Your task to perform on an android device: In the Dookanti app, add the Siniora Chicken Burger 6Pcs to the cart.
Image 0: 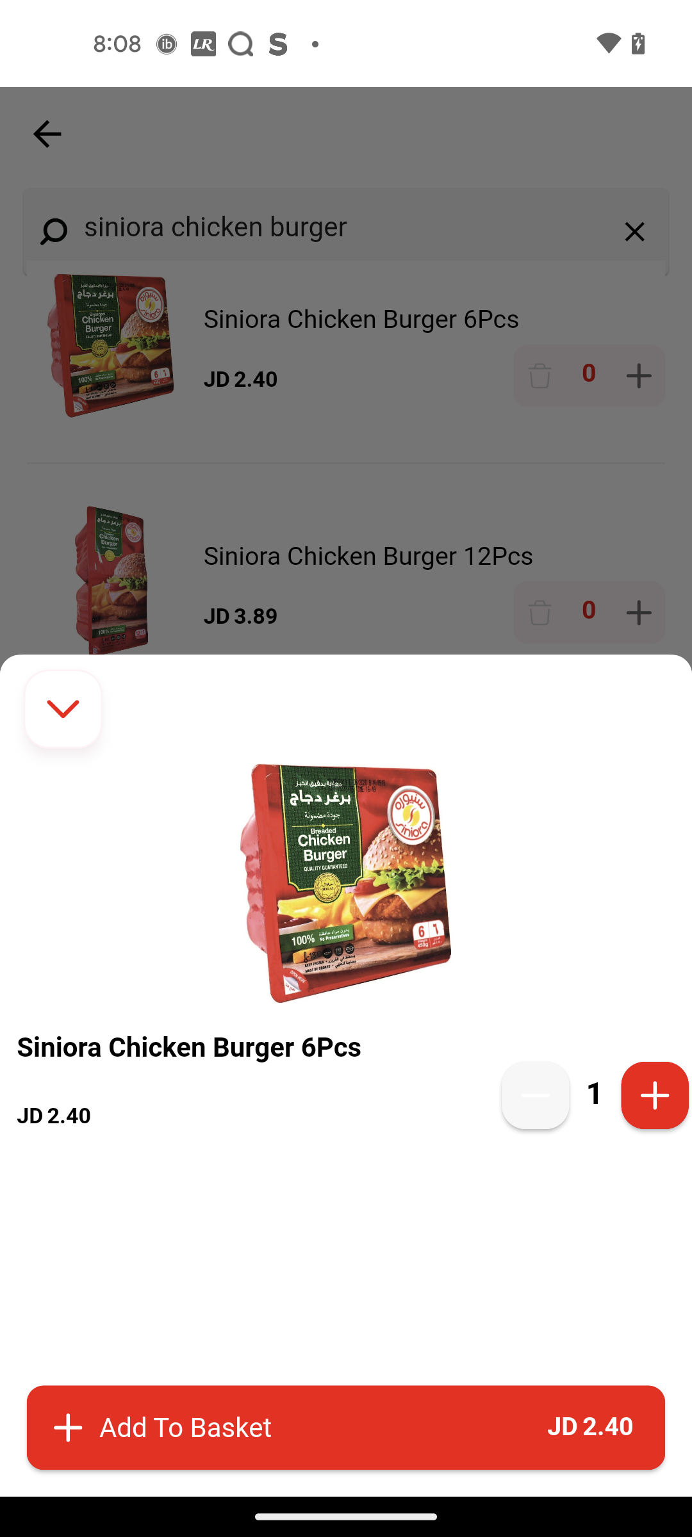
Click on the Add to Basket button
Step 0: click (346, 1427)